Your task to perform on an android device: I'm planning to go birdwatching next week, so I'm uploading the beginner birders guide file to Google Drive so that I won't lose the necessary tips
Image 0: 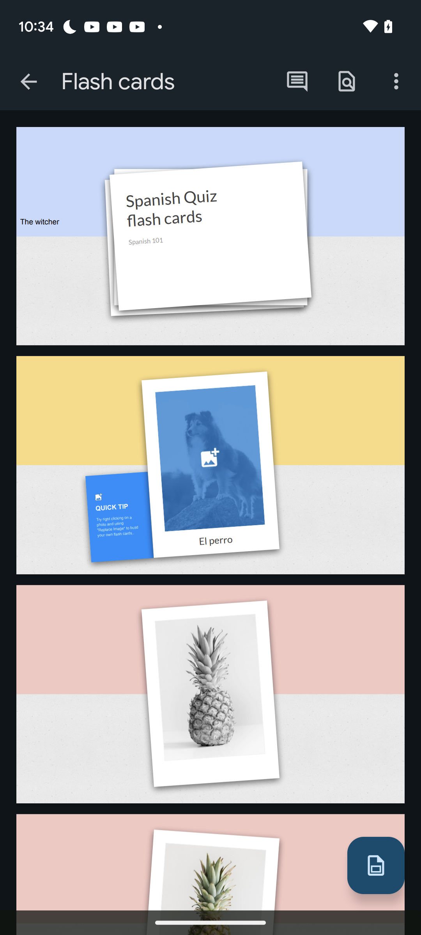
Go back to the previous screen
Step 0: press back button
Image 1: 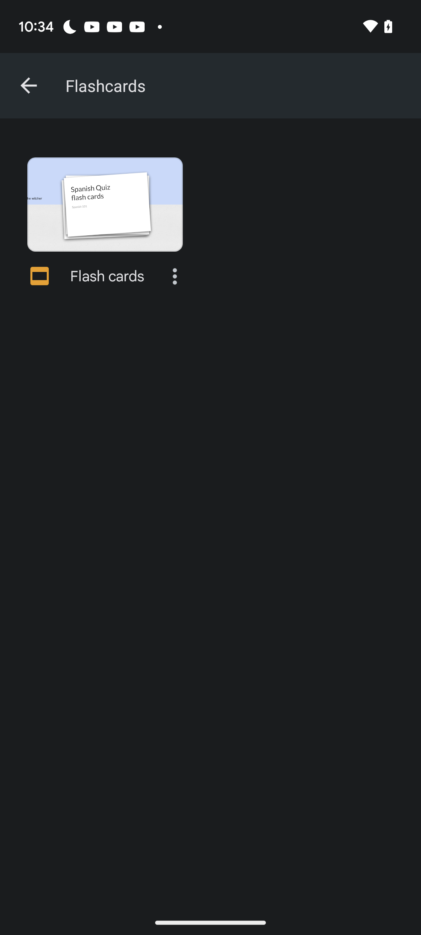
Go back to the previous screen
Step 1: press back button
Image 2: 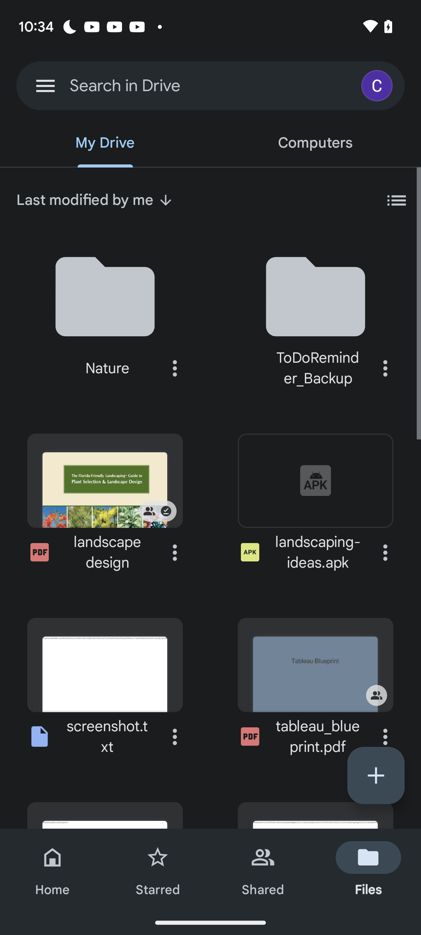
Click on the plus icon at the bottom right of the screen
Step 2: click (376, 775)
Image 3: 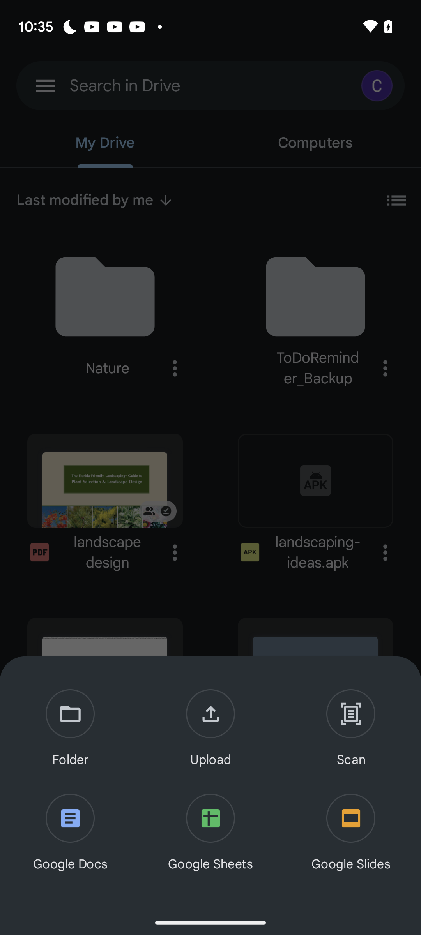
Click on the upload option
Step 3: click (210, 729)
Image 4: 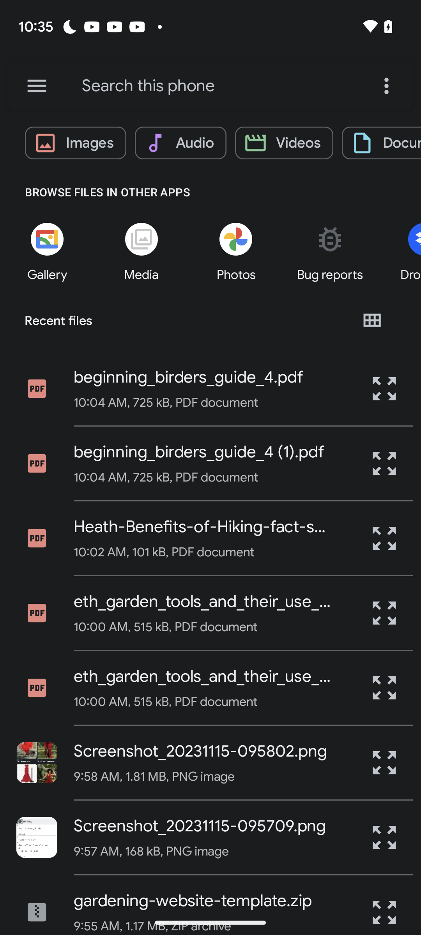
Click on the beginner birders guide
Step 4: click (189, 377)
Image 5: 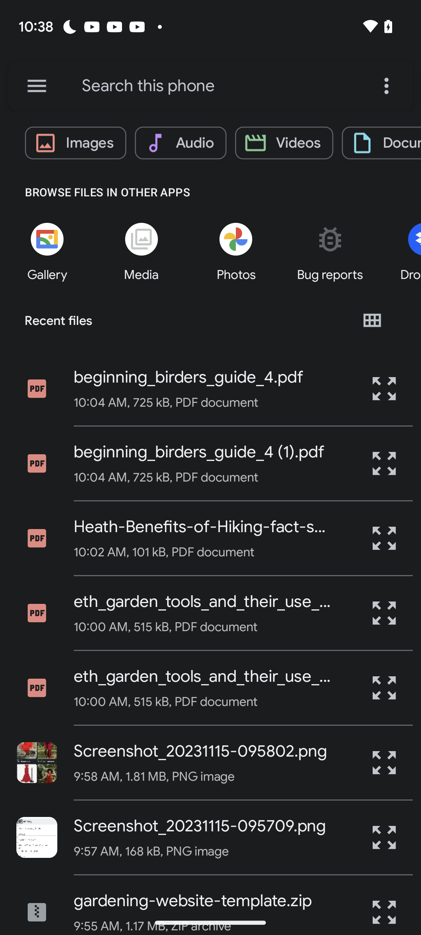
Click on the beginner birders guide
Step 5: wait
Image 6: 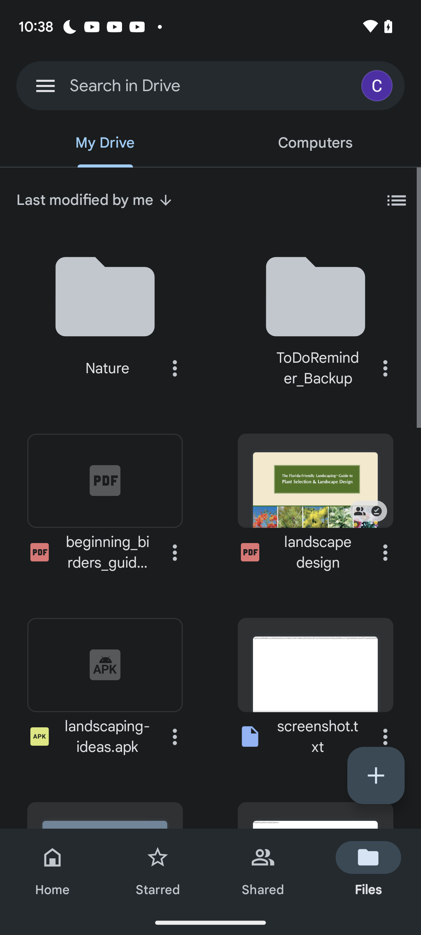
Click on the beginner birders guide
Step 6: wait